Your task to perform on an android device: Go to the Foursquare app & set the direction to the place Lotus Temple
Image 0: 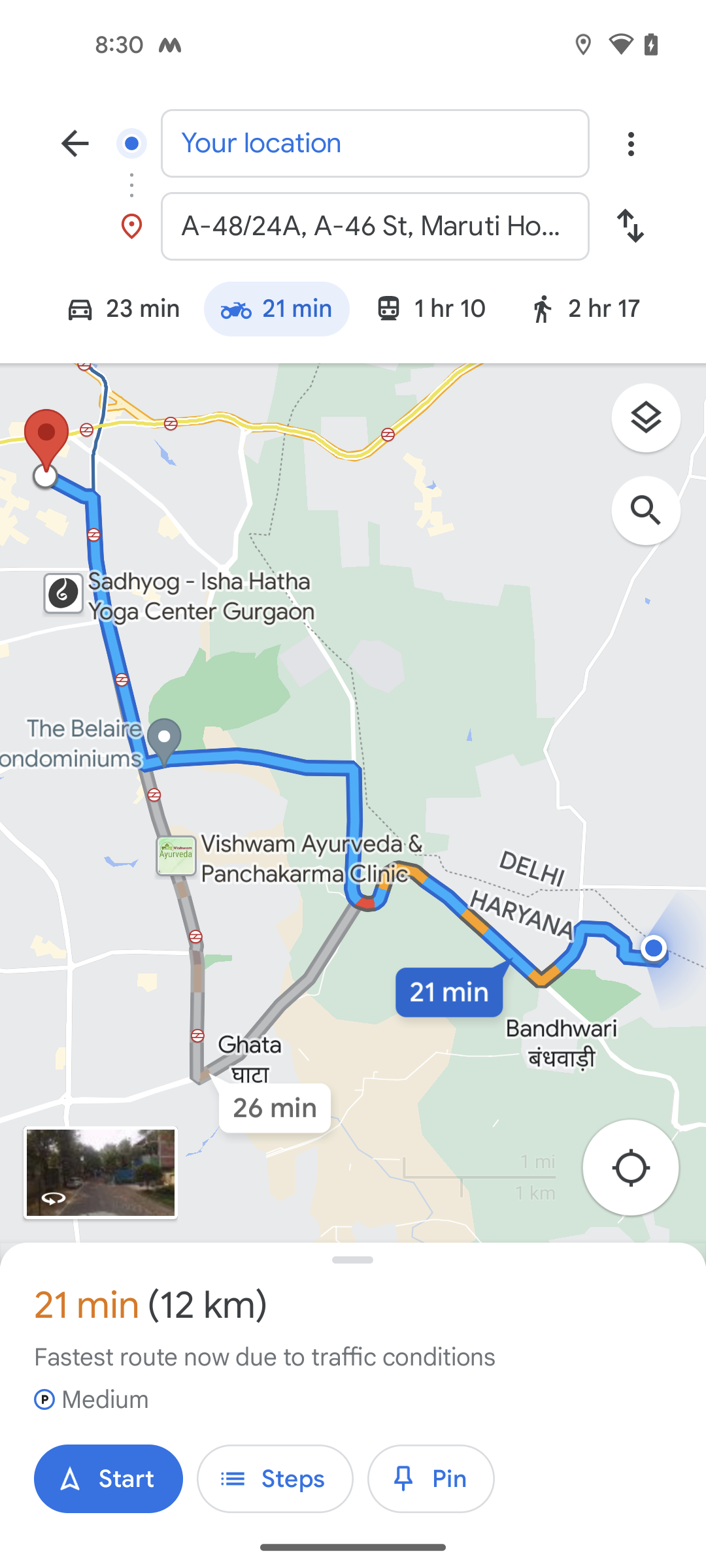
open the Foursquare app
Step 0: open app "Foursquare"
Image 1: 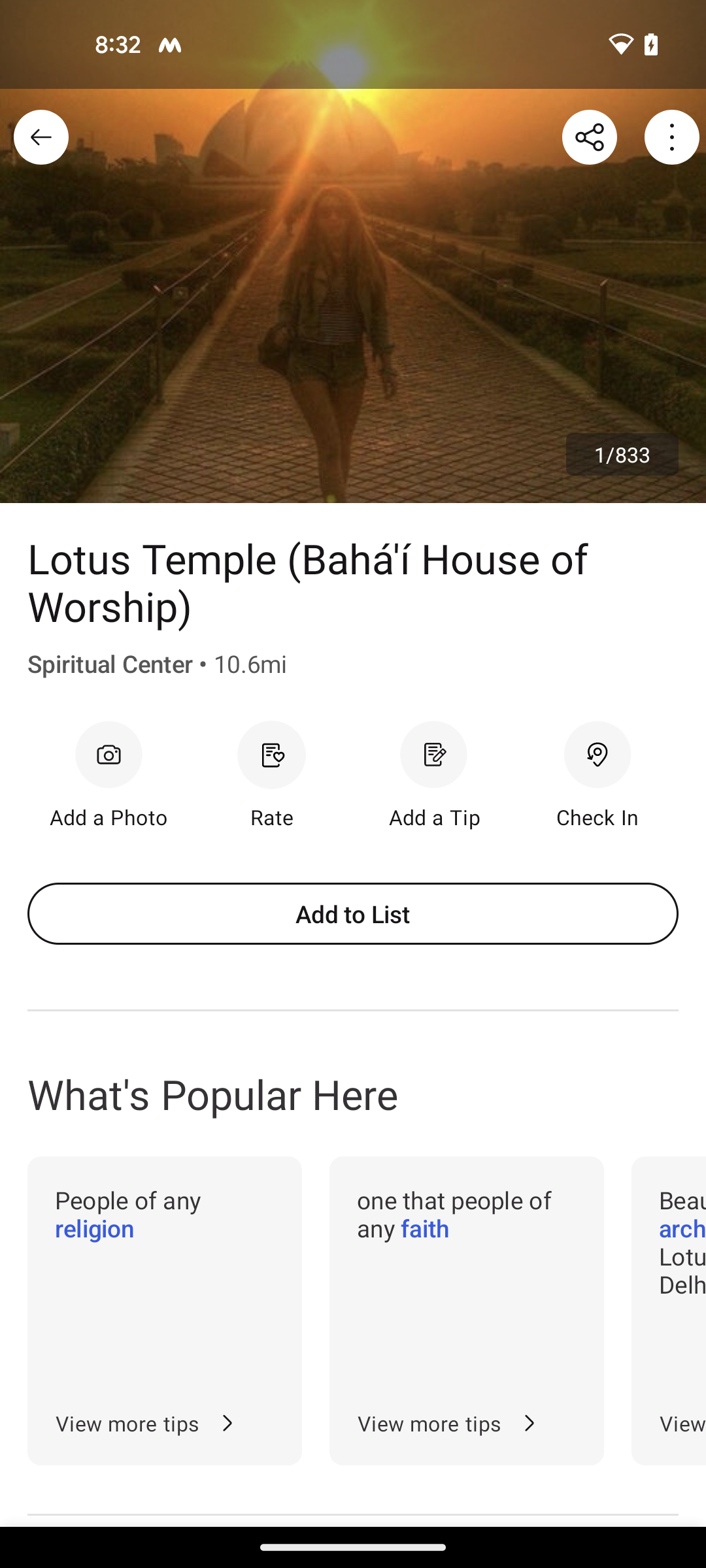
scroll down
Step 1: scroll down
Image 2: 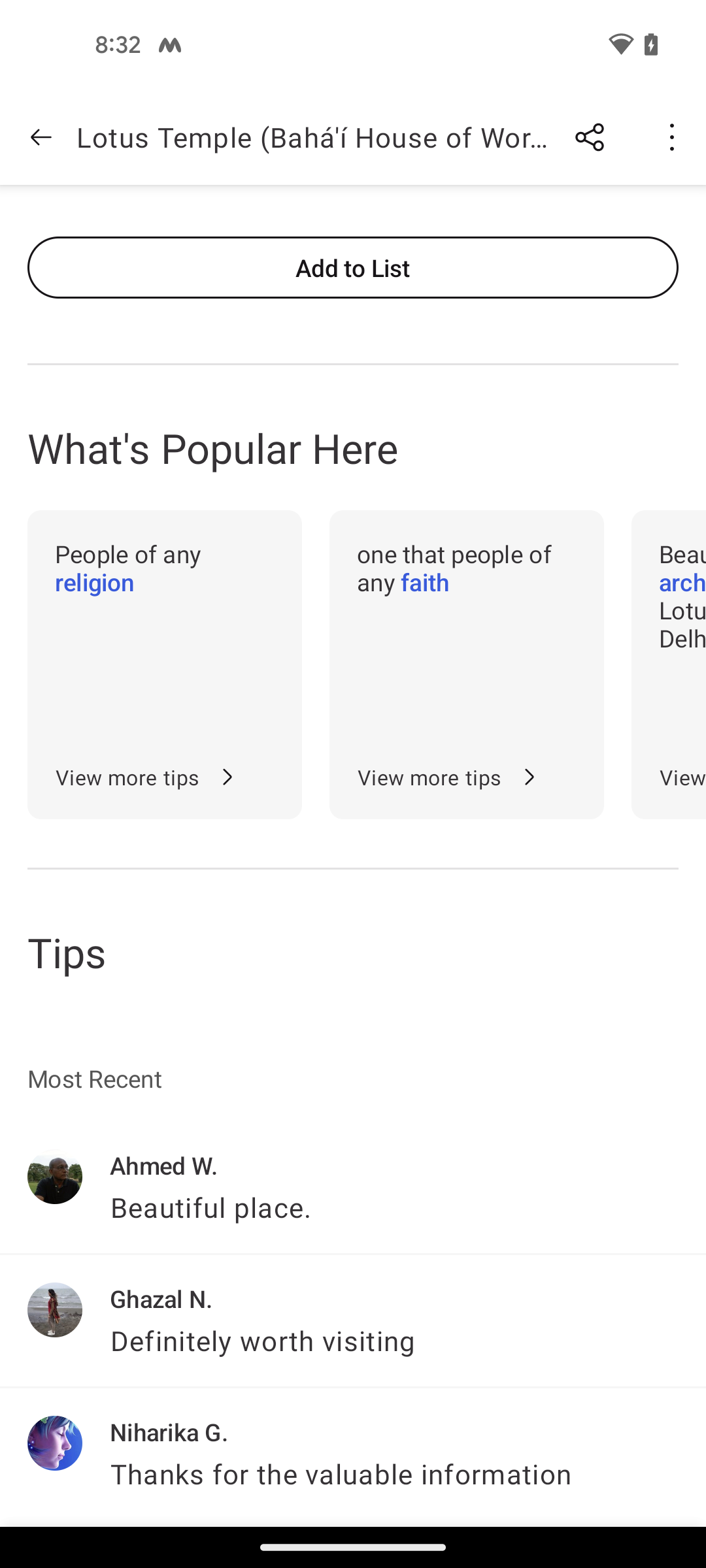
scroll down
Step 2: scroll down
Image 3: 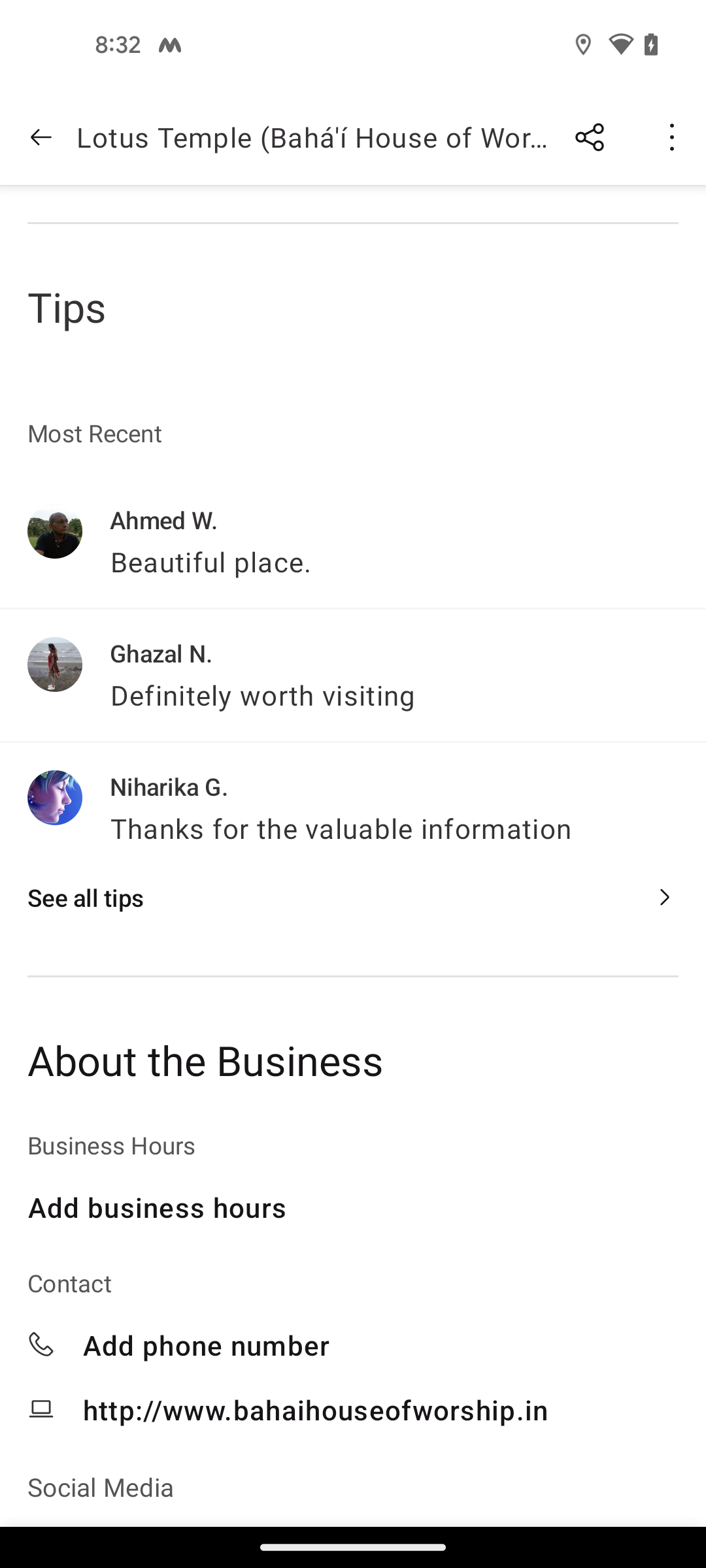
scroll down
Step 3: scroll down
Image 4: 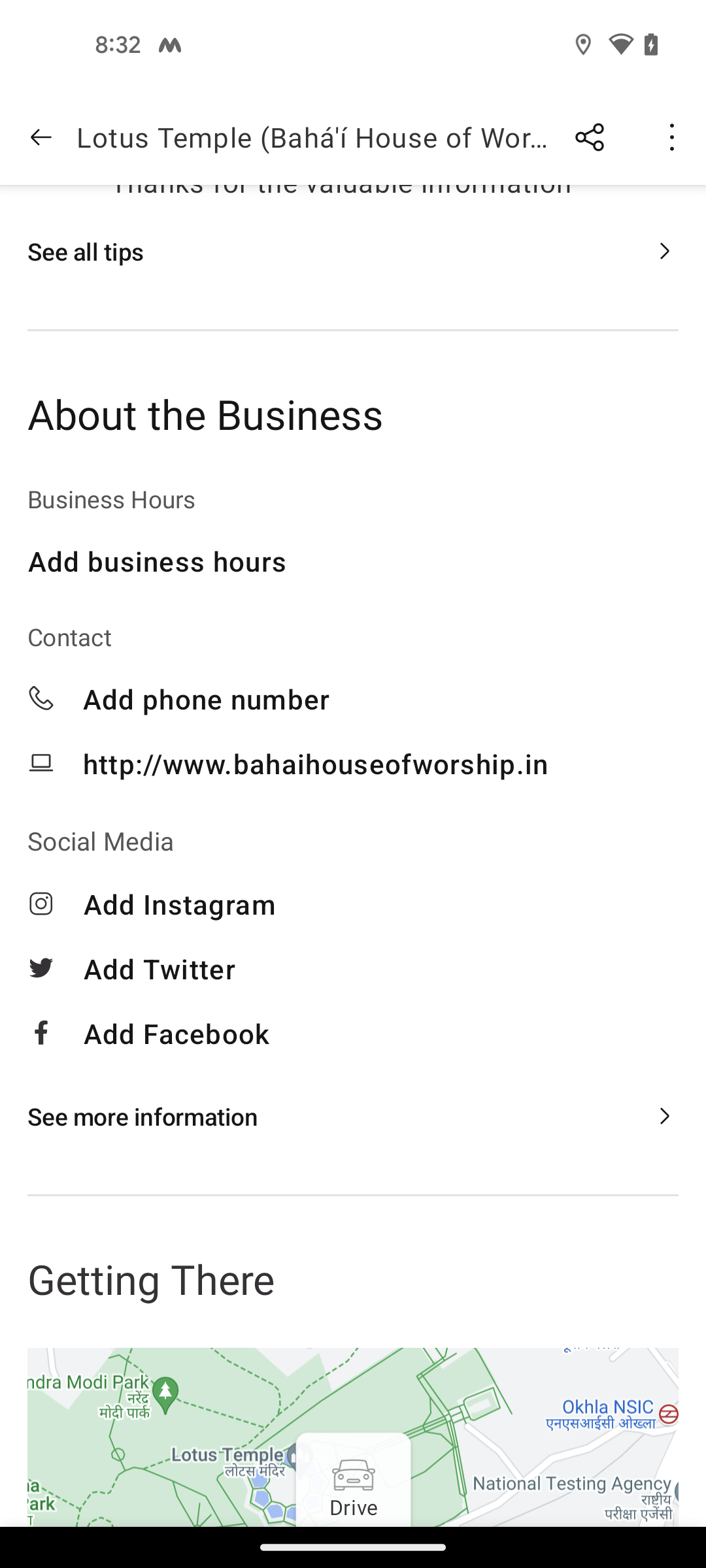
scroll down
Step 4: scroll down
Image 5: 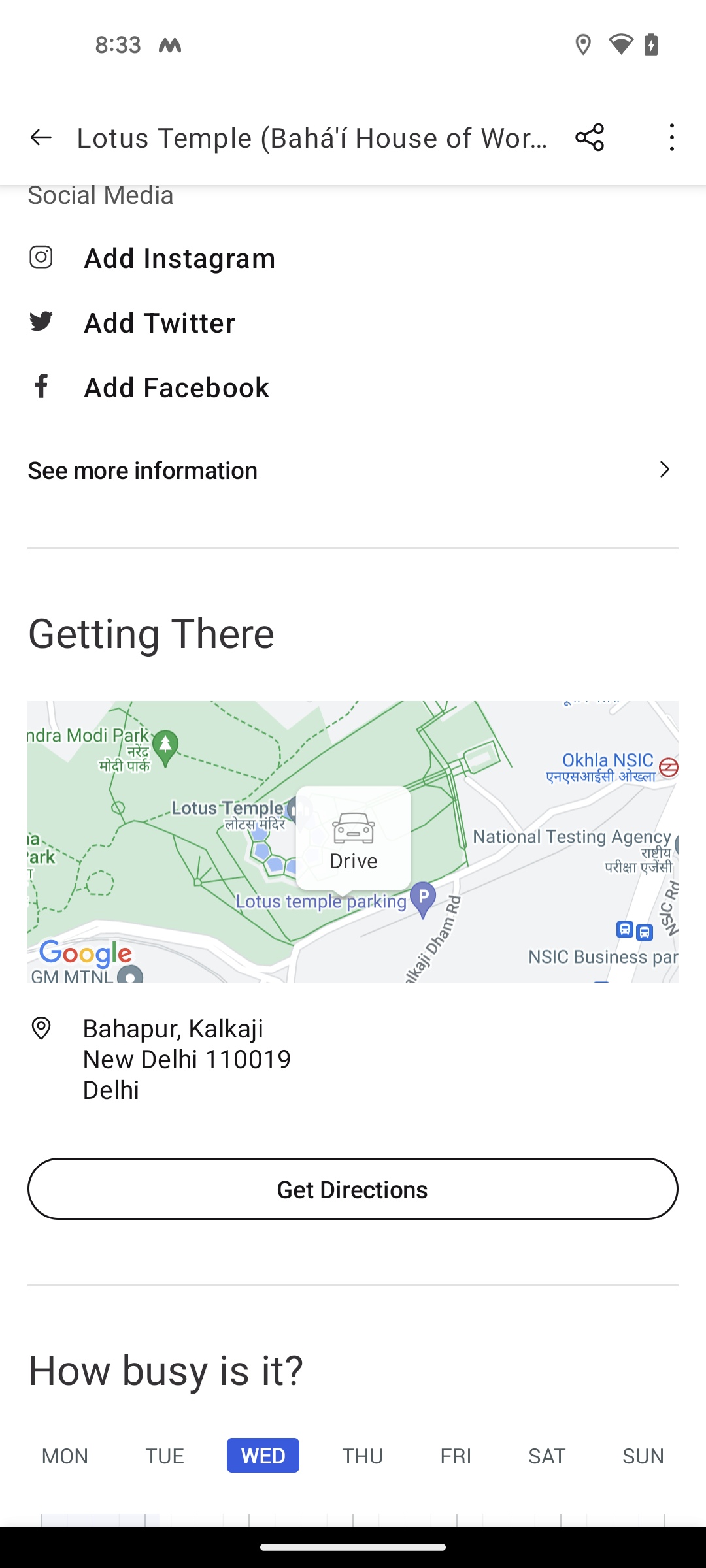
click on the Get Directions button
Step 5: click (438, 1199)